Your task to perform on an android device: Exercise is easy at this level. Switch to Easy Lever 2 for little hard.
Image 0: 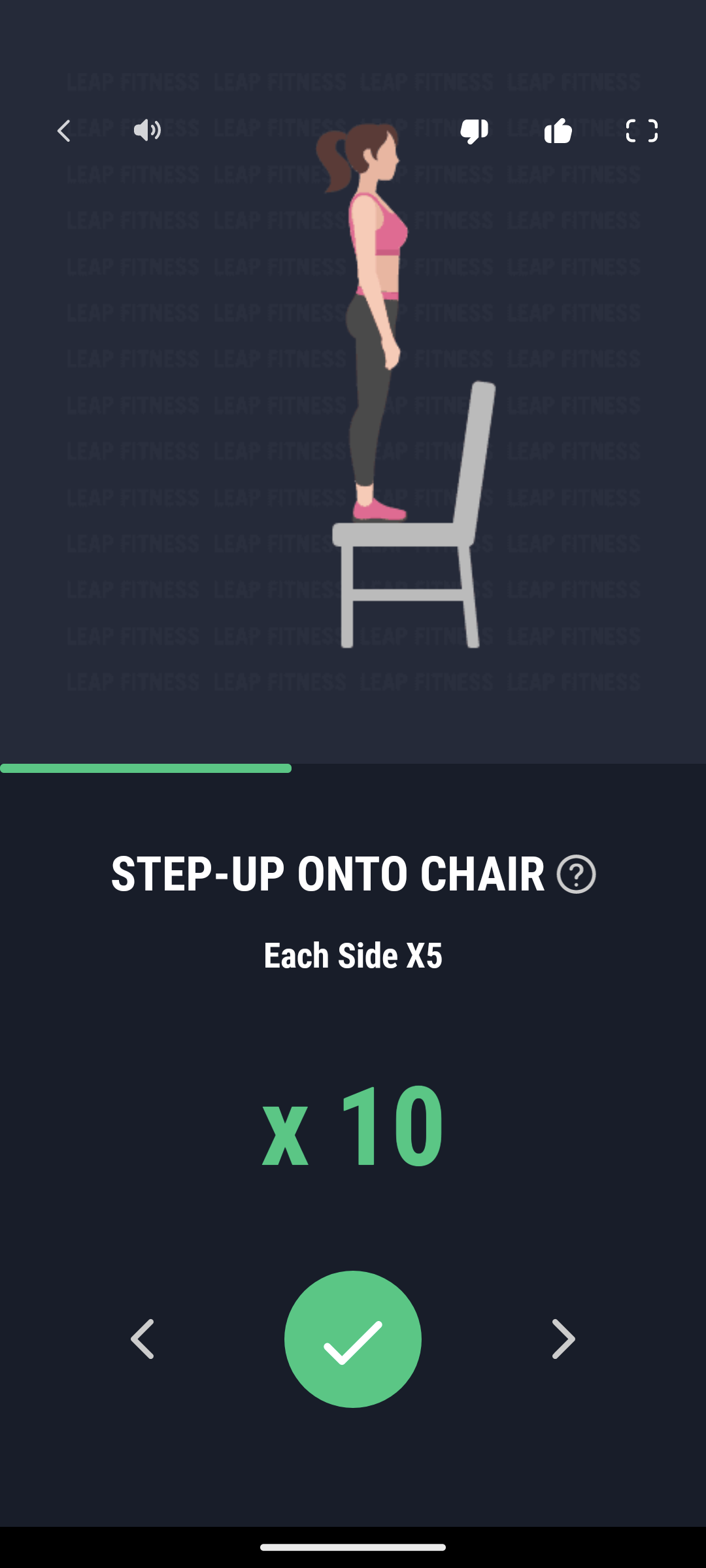
Go back to the previous screen
Step 0: press back button
Image 1: 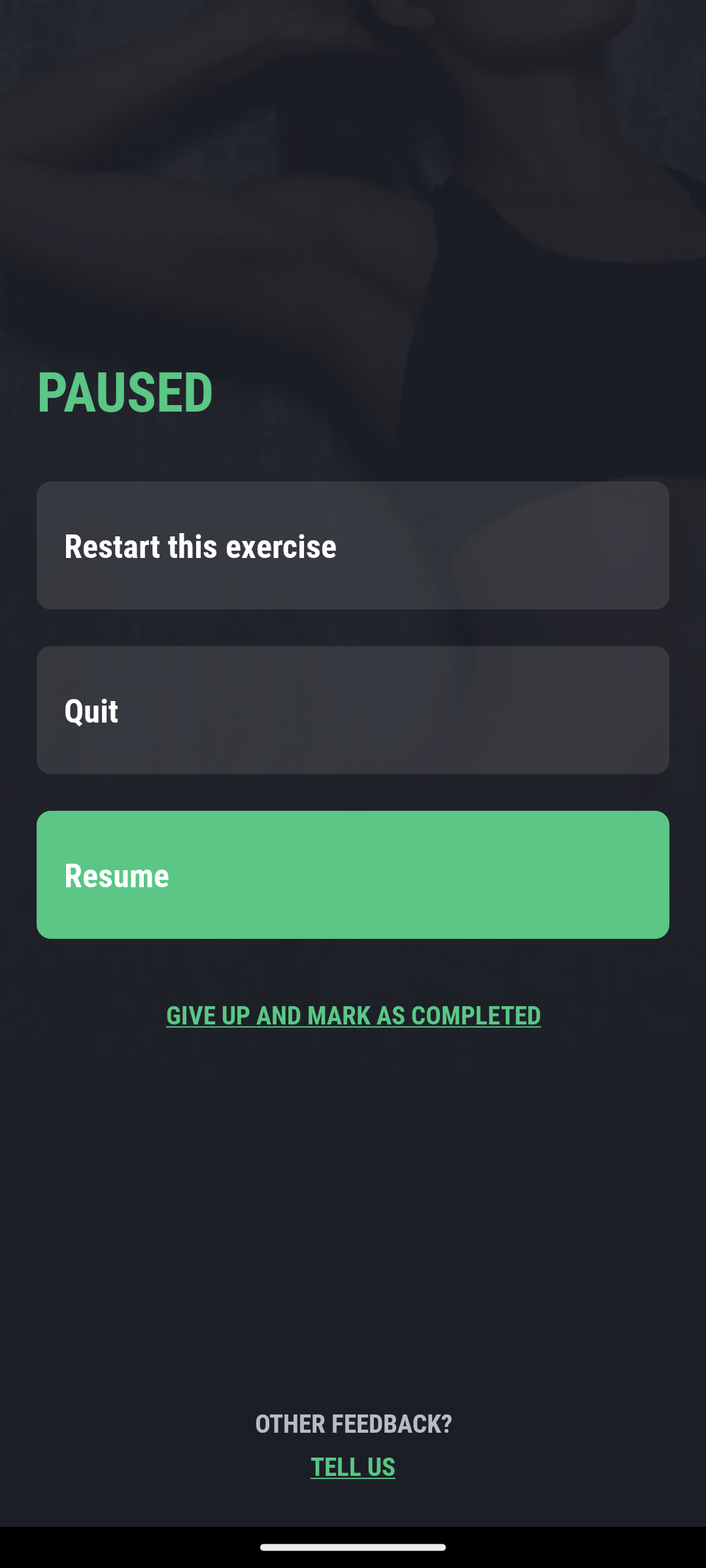
Click on the Quit 
Step 1: click (352, 710)
Image 2: 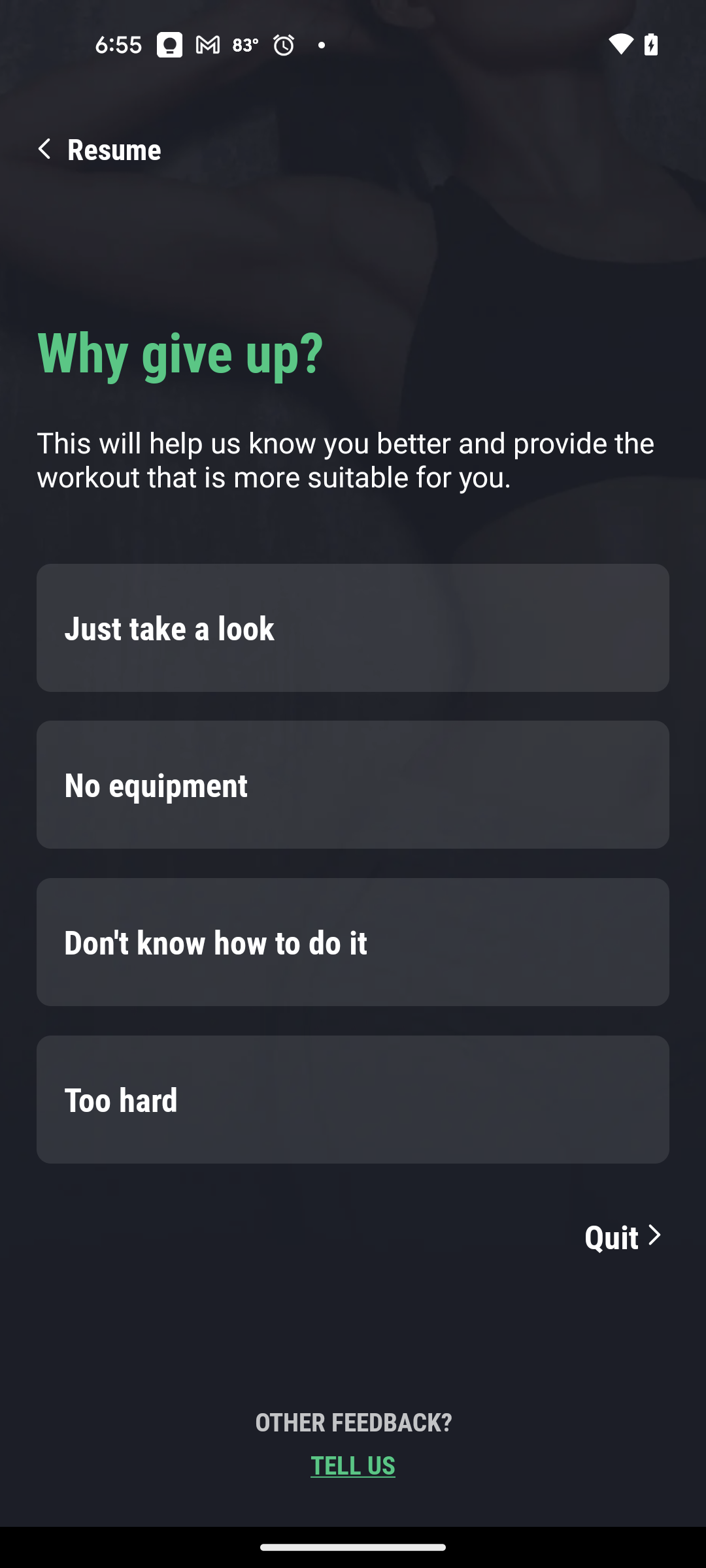
Click on the Quit
Step 2: click (626, 1236)
Image 4: 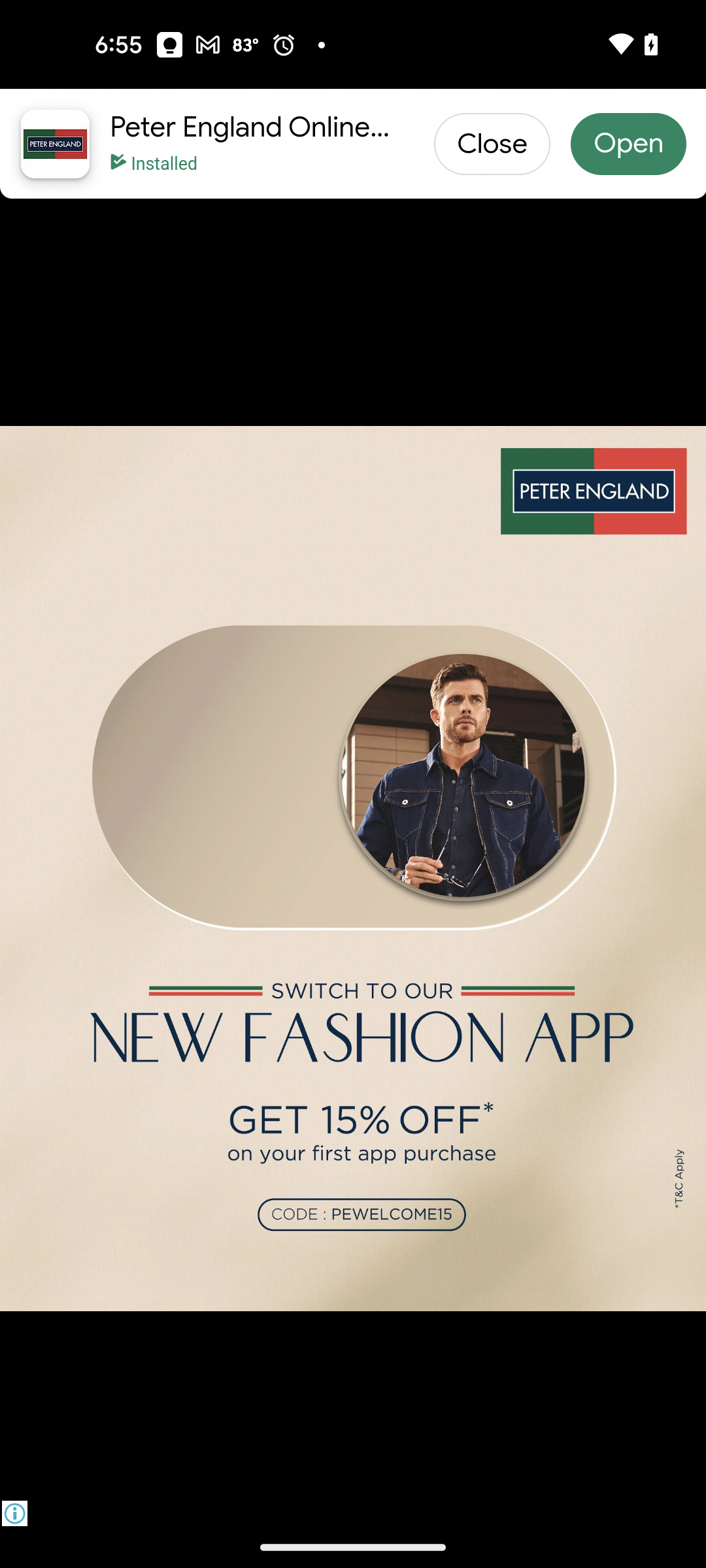
Click on the Close button at the top right of the screen
Step 4: click (492, 143)
Image 5: 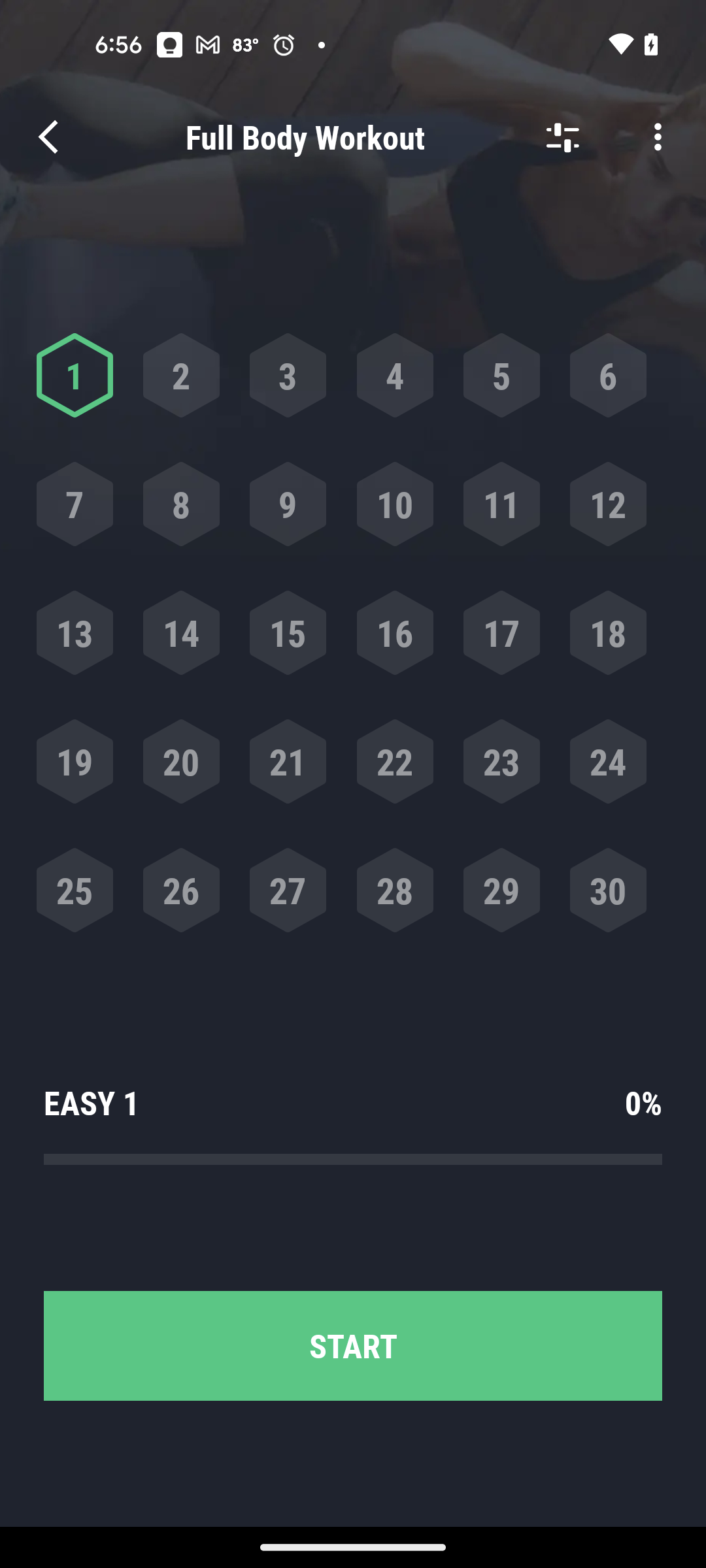
Click on the filter icon at the top right of the screen
Step 5: click (562, 136)
Image 6: 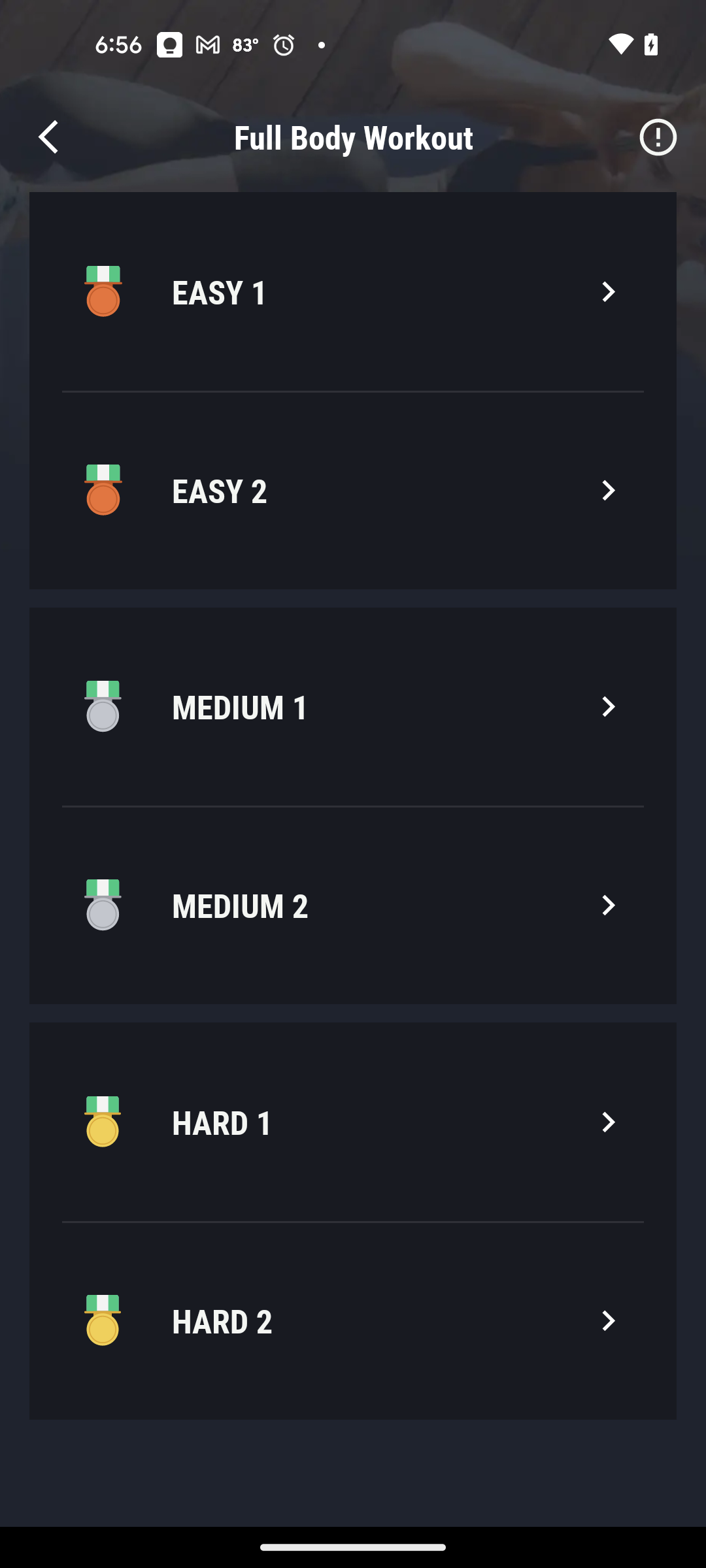
Click on the EASY 2
Step 6: click (353, 490)